Your task to perform on an android device: Look for the Door Stoppers with the VOLO brand filter in the Amazon app
Image 0: 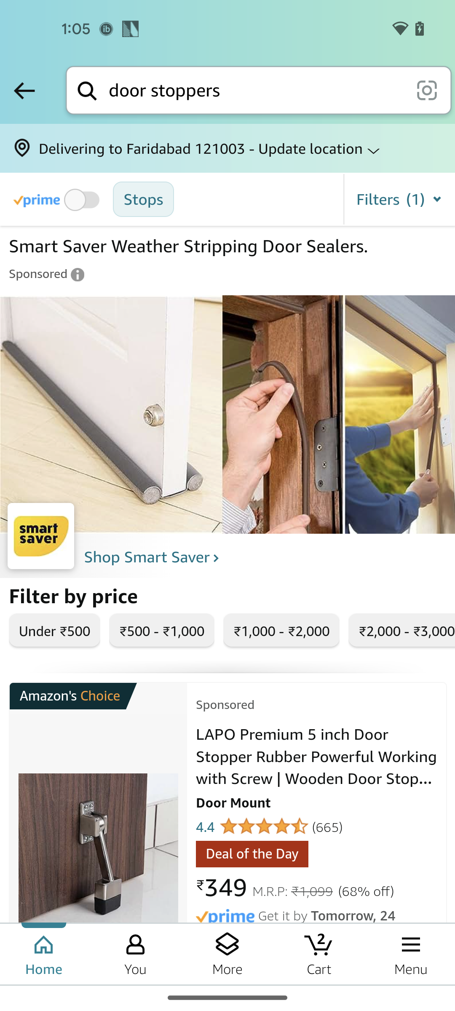
Click on the filter button at the top right of the screen
Step 0: click (399, 199)
Image 1: 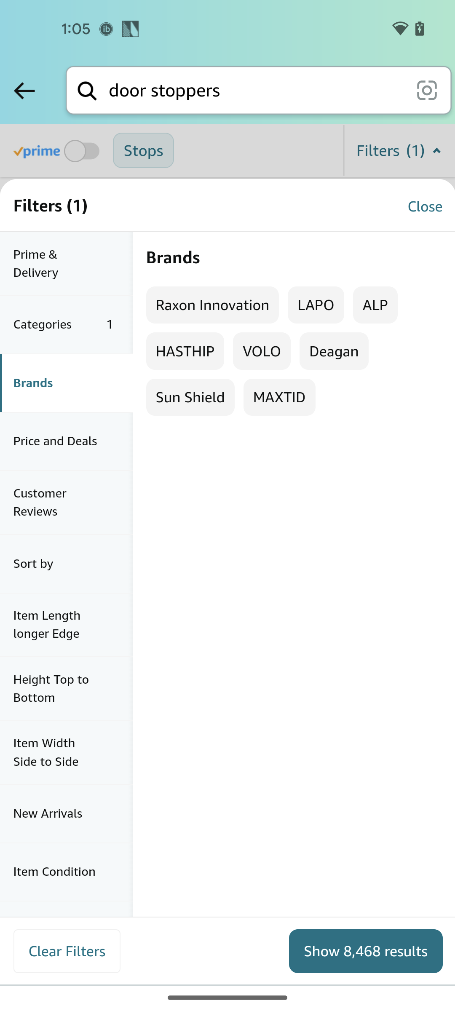
Go to the Brand filter
Step 1: click (66, 383)
Image 2: 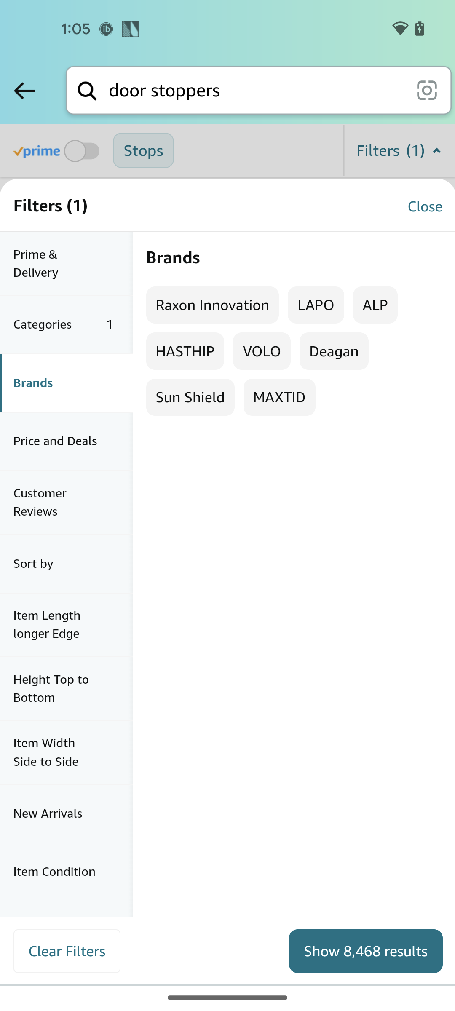
Select the VOLO brand filter 
Step 2: click (262, 350)
Image 3: 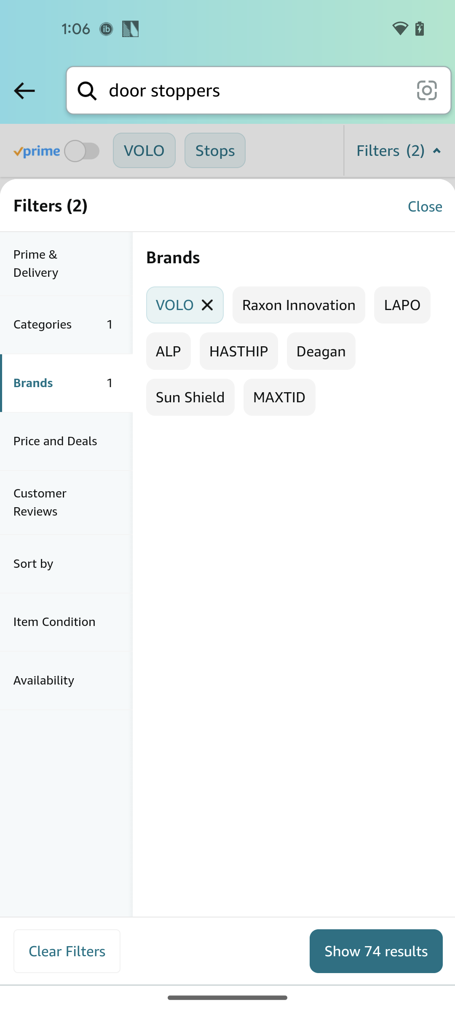
Click on the Show results button
Step 3: click (376, 950)